Your task to perform on an android device: I need to examine a file that I uploaded on the Google Drive app, thus I want to download the agent file.
Image 0: 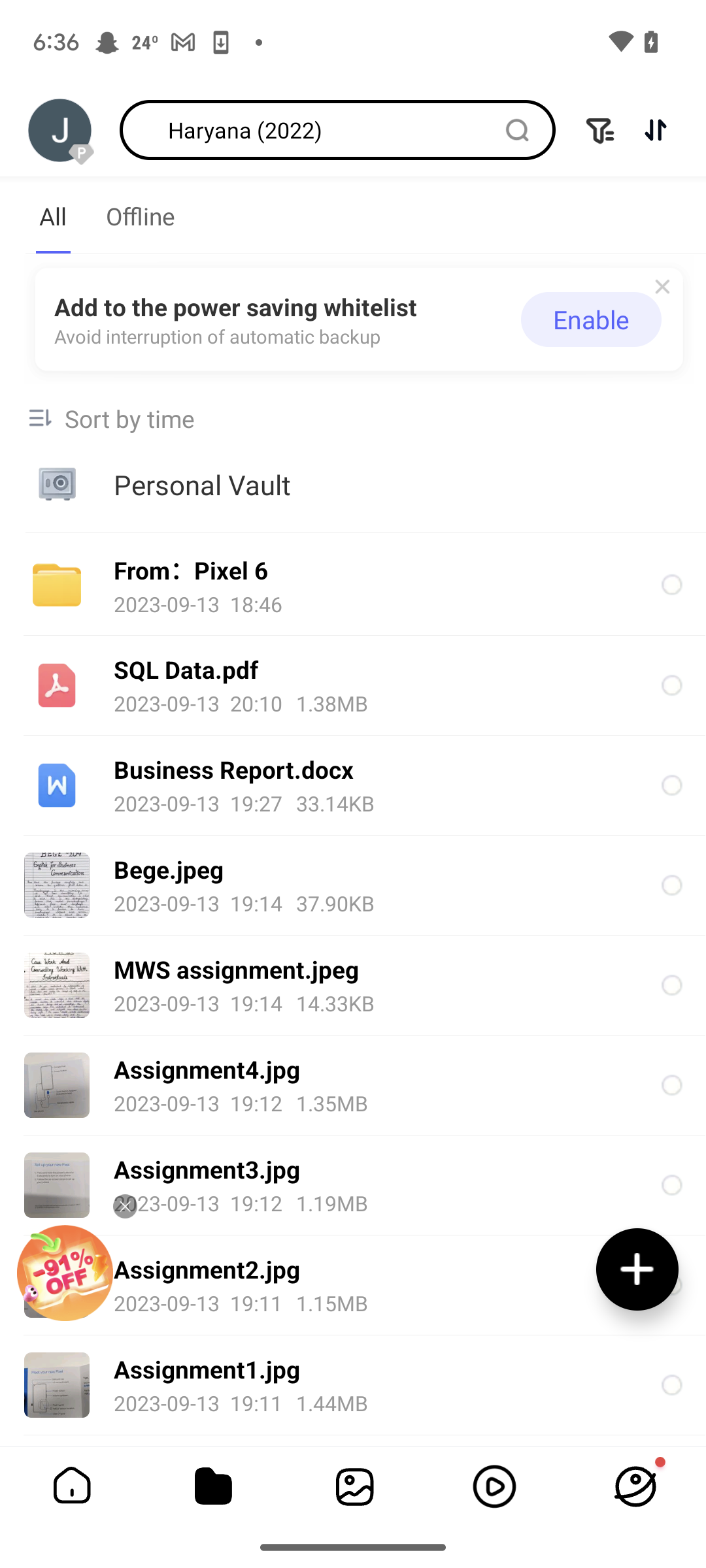
Open the Google Drive app
Step 0: open app "Drive"
Image 1: 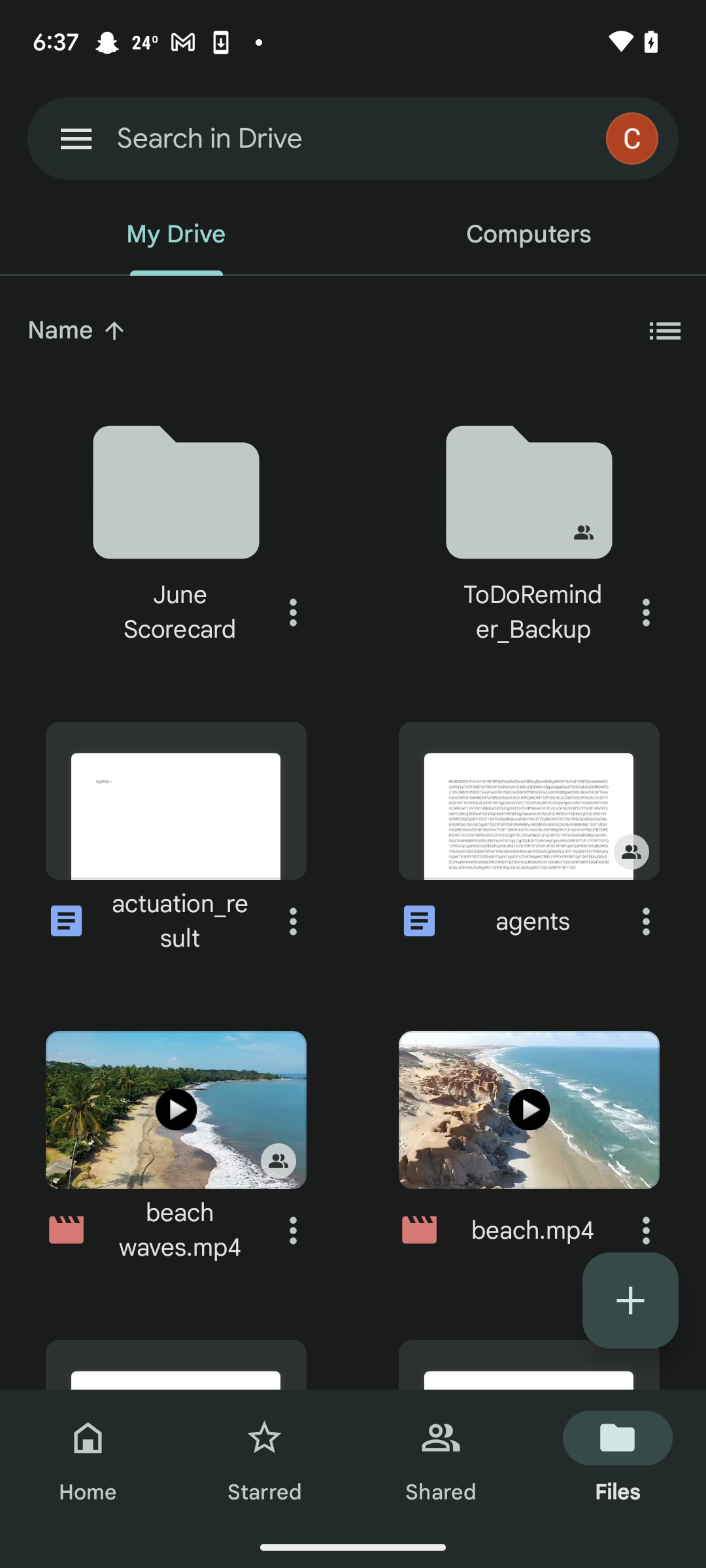
Click on the three dots next to the agents file
Step 1: click (646, 921)
Image 2: 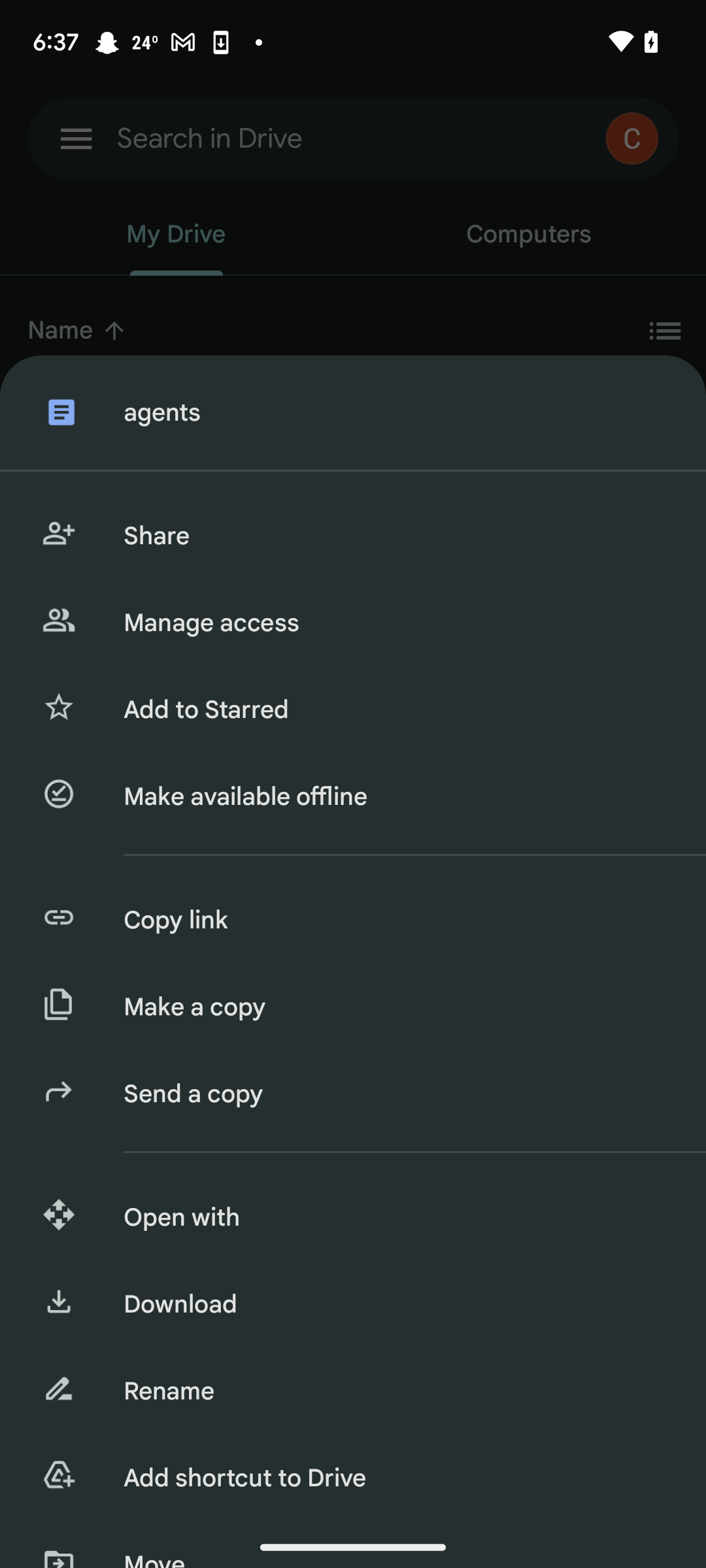
Click on the download option
Step 2: click (394, 1304)